Your task to perform on an android device: I want to save the ´Traveling to Amsterdam´ document.
Image 0: 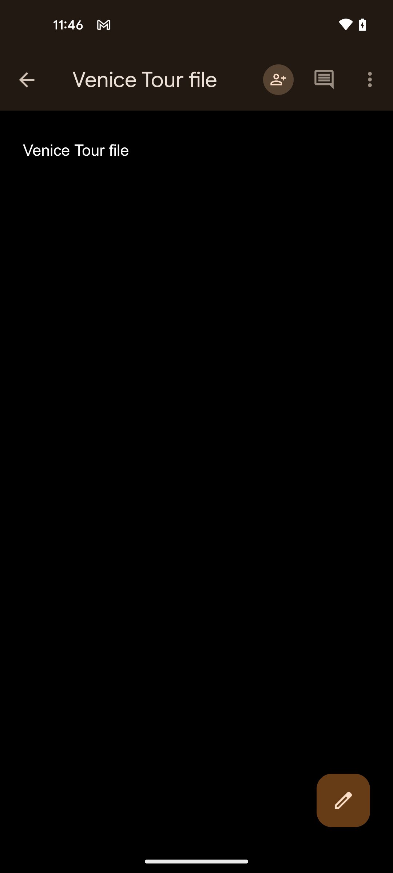
Go back to the previous page
Step 0: press back button
Image 1: 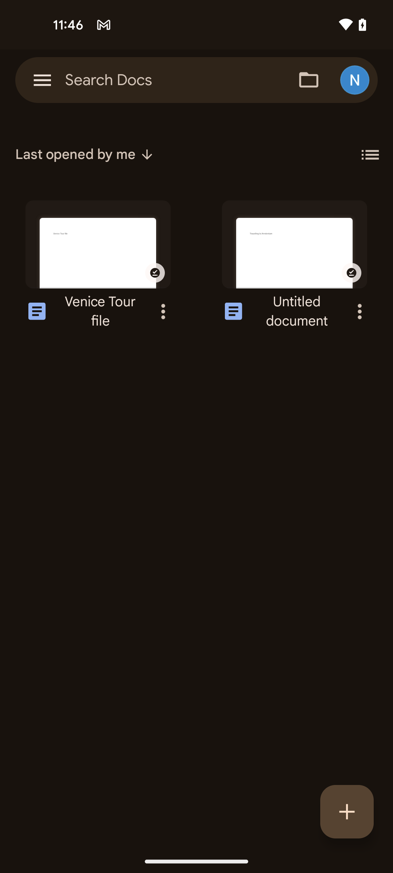
Tap on the three dots icon of untitled document
Step 1: click (360, 311)
Image 2: 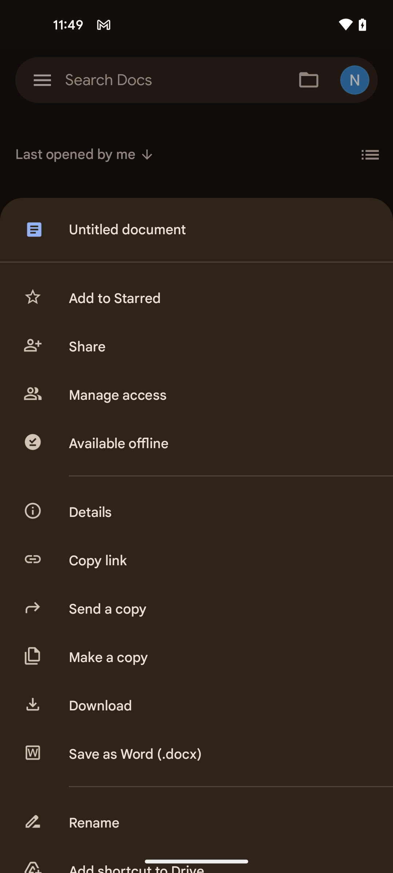
Tap on the save as word option
Step 2: click (219, 754)